Your task to perform on an android device: View the file "The Queen's Gambit." for me on the Dropbox app.
Image 0: 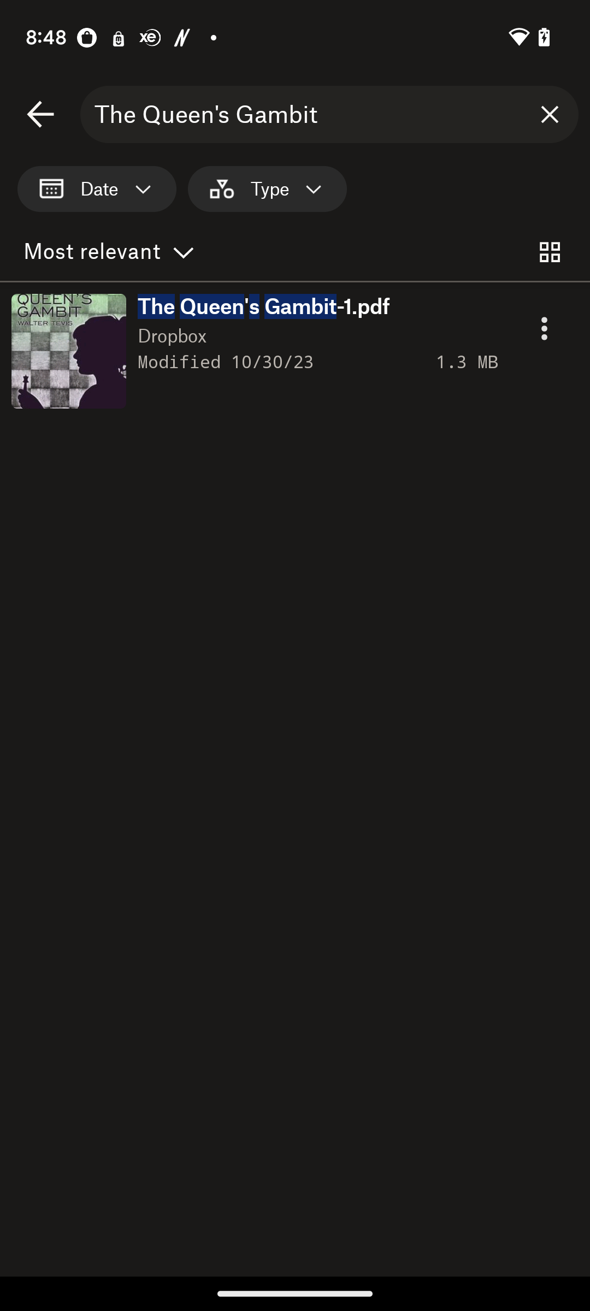
Click on the tab "The Queen's Gambit".
Step 0: click (264, 306)